Your task to perform on an android device: On the Vijetha Live app, search for fruits and vegetables for my typical grocery list.
Image 0: 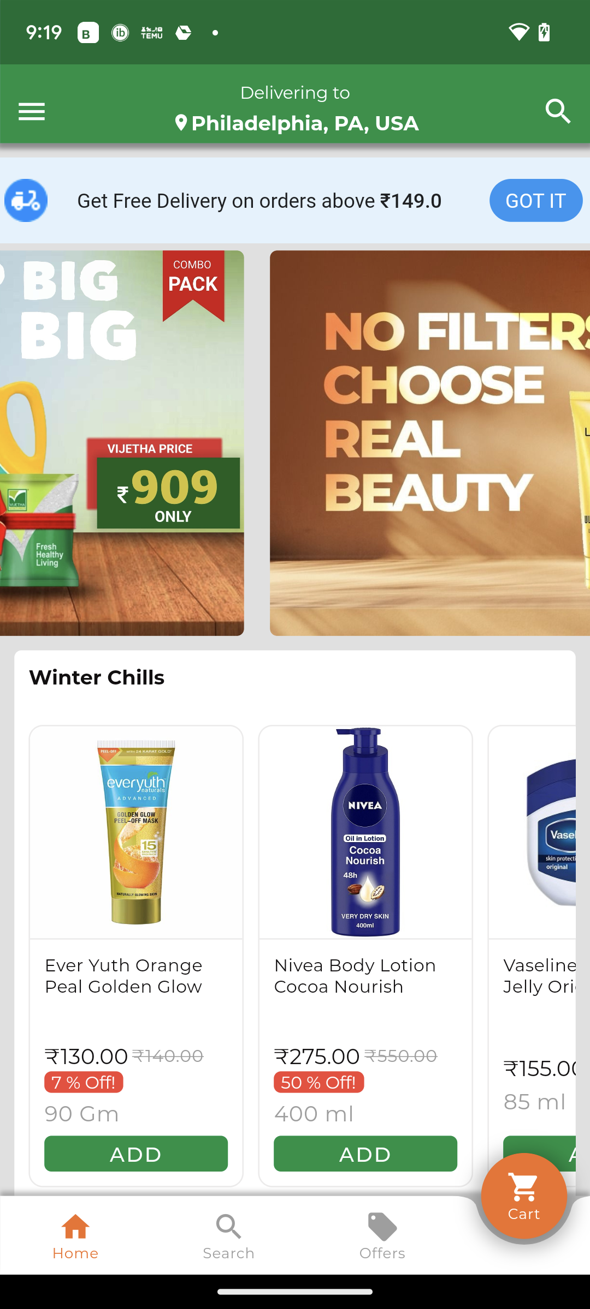
Scroll up
Step 0: scroll down
Image 1: 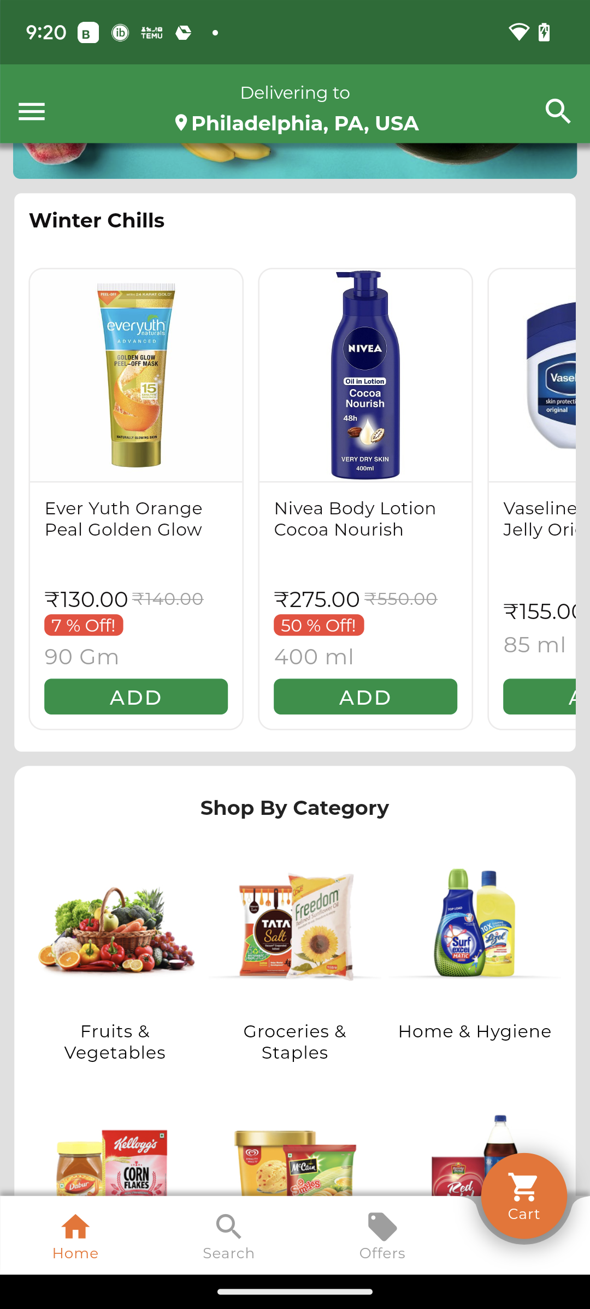
Scroll up
Step 1: scroll down
Image 2: 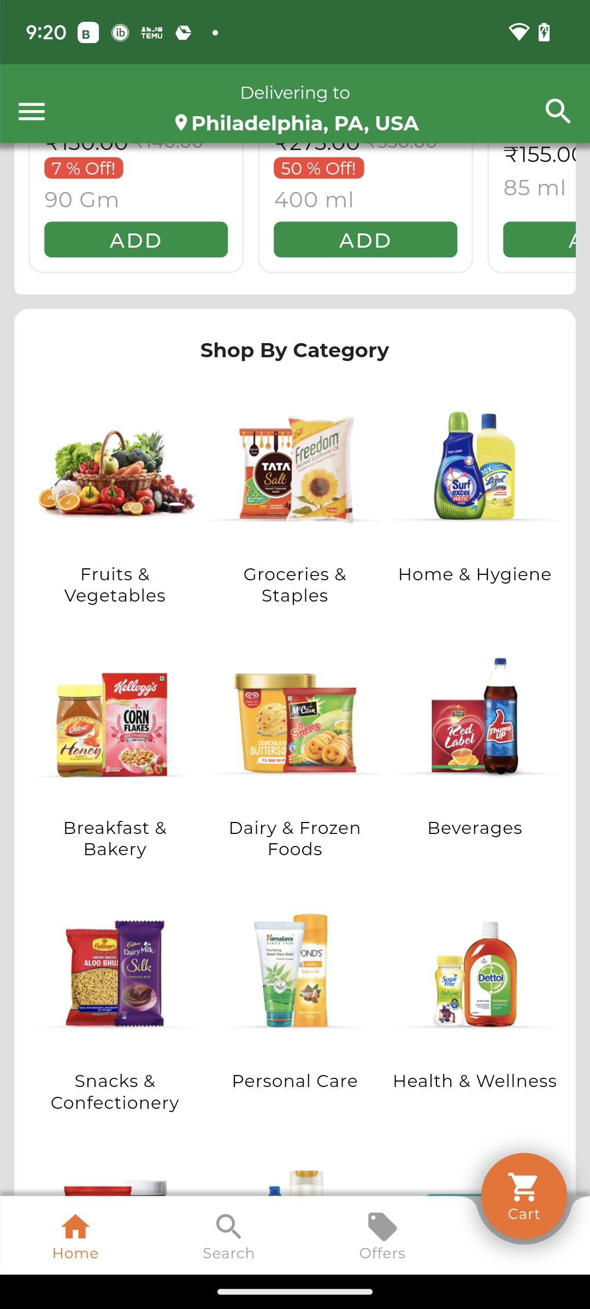
Click on fruits and vegetables on the left side of the screen.
Step 2: click (115, 499)